Your task to perform on an android device: In Martino's Pizza App apply the coupon code MARTINOZ100 for the Margherita pizza in the cart
Image 0: 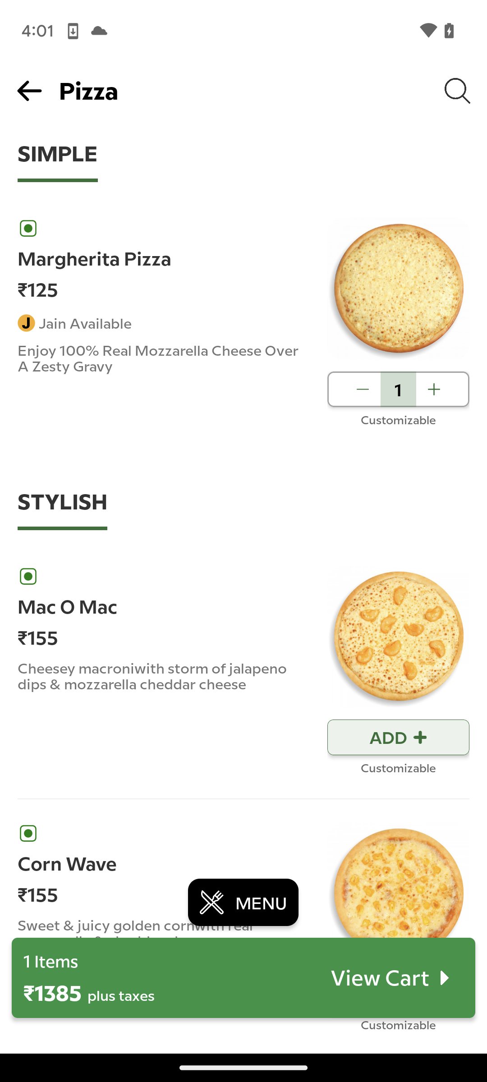
Click on the View cart option at the right bottom corner of the screen
Step 0: click (380, 977)
Image 1: 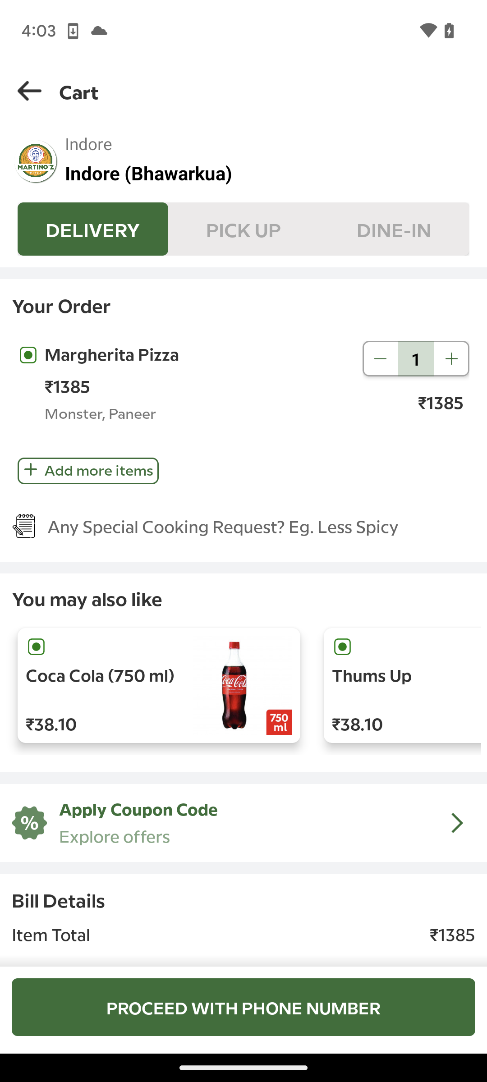
Click on the Apply Coupon Code option 
Step 1: click (252, 809)